Your task to perform on an android device: Save the presentation as Anniversary in the Google Slides app.
Image 0: 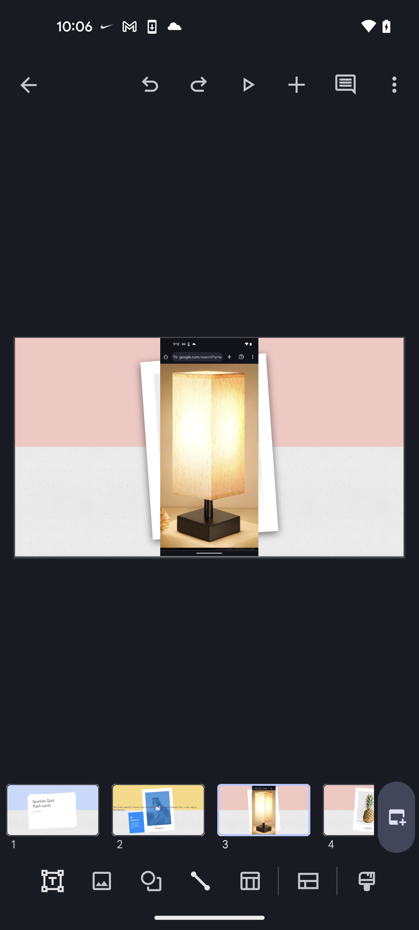
Click on the three dots more button at the top right corner of the screen
Step 0: click (394, 84)
Image 1: 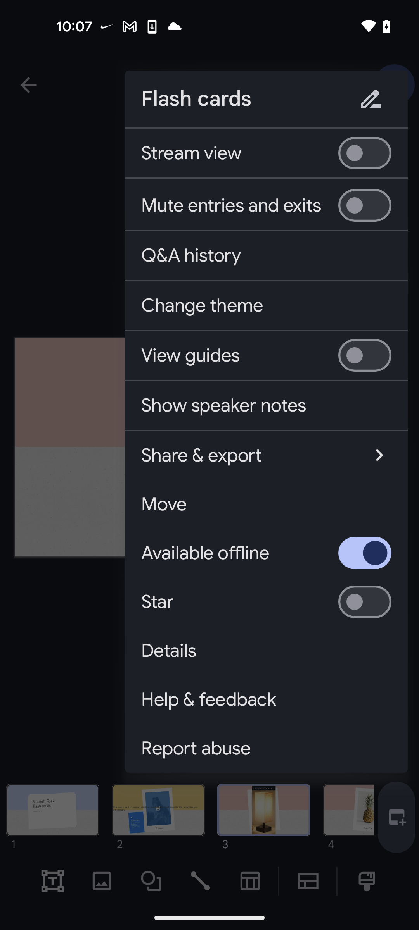
Click on the Share & export button 
Step 1: click (246, 455)
Image 2: 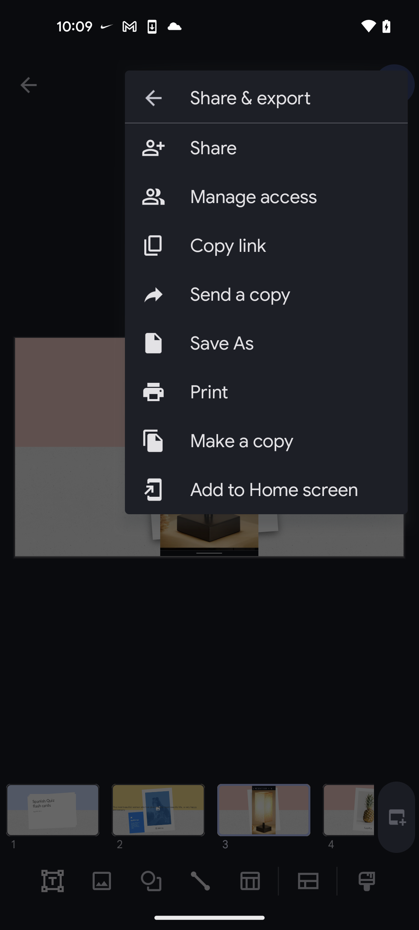
Click on the Save As button
Step 2: click (291, 343)
Image 4: 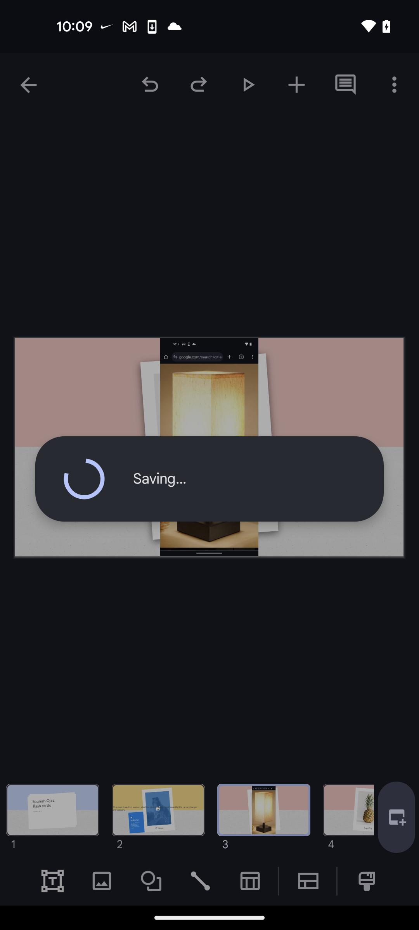
Click on the OK button in the pop up
Step 4: wait